Your task to perform on an android device: Open the Microsoft Word app and edit the document then change the text "I love cooking food for my family."
Image 0: 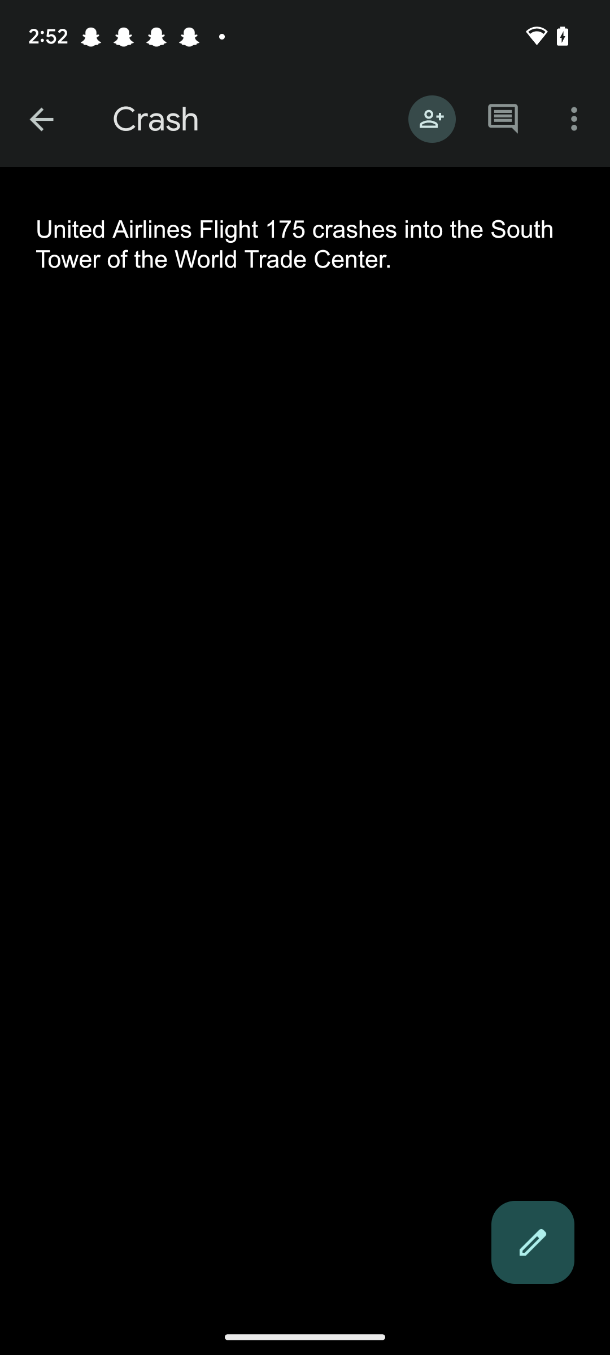
Open the Microsoft Word app
Step 0: open app "Word"
Image 1: 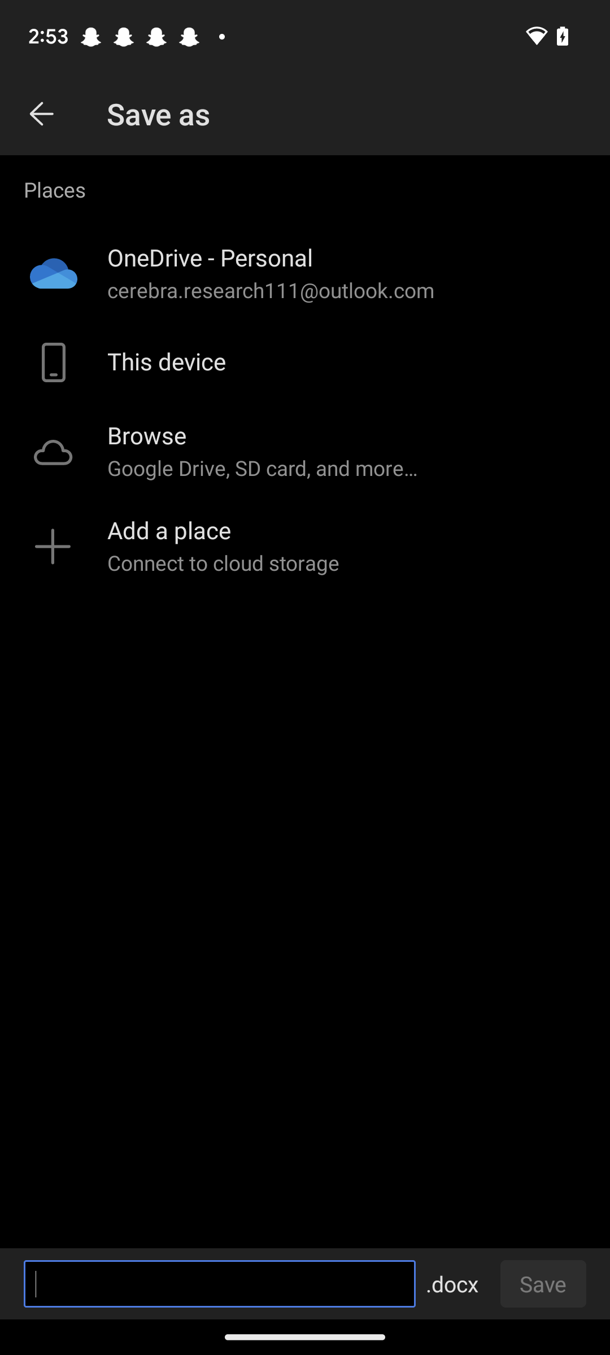
Go back to the previous screen
Step 1: press back button
Image 2: 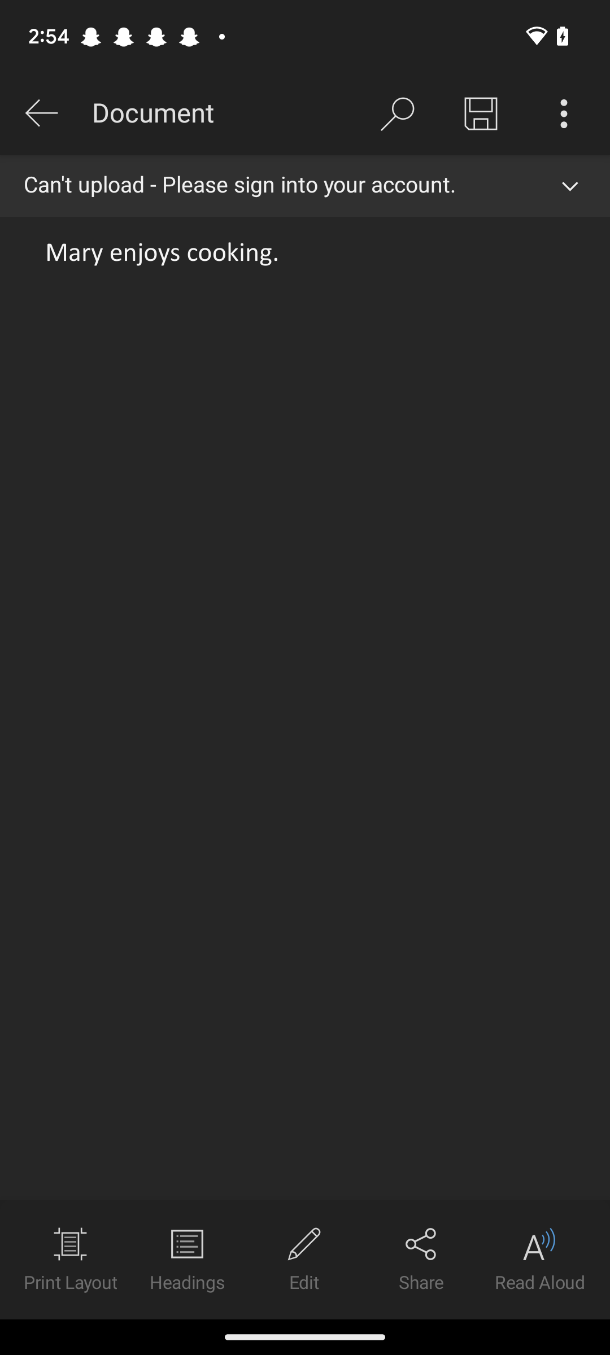
click on the edit option at the bottom of the screen
Step 2: click (304, 1259)
Image 3: 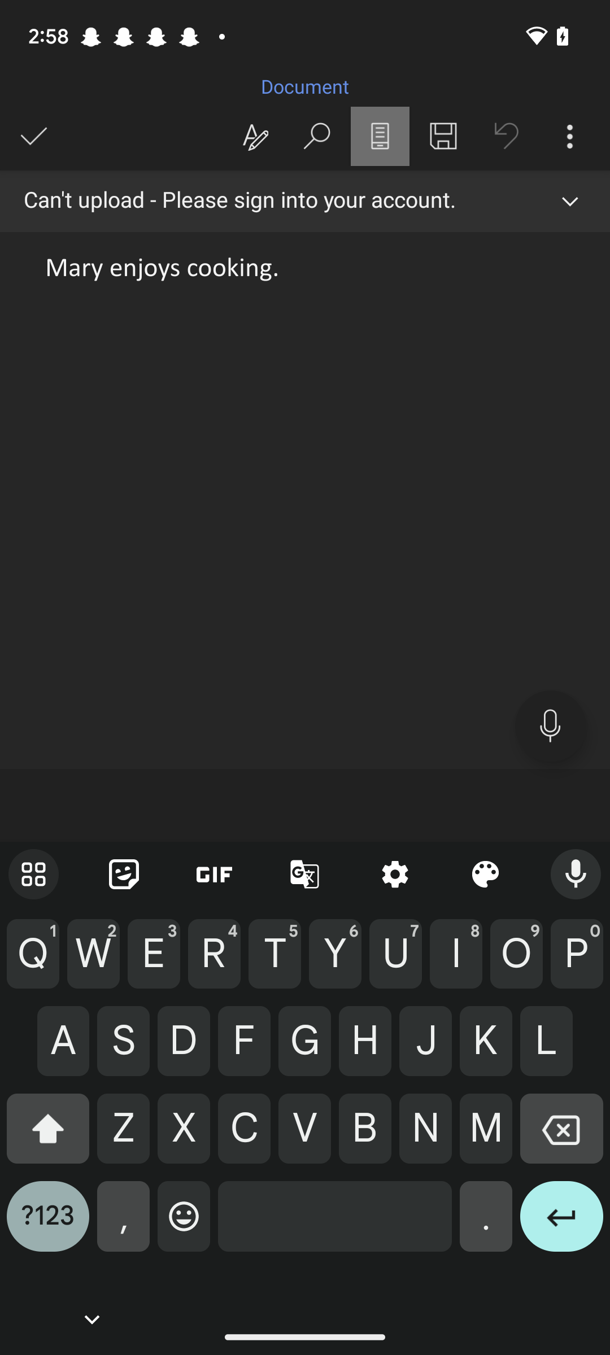
Change the text to "I love cooking food for my family."
Step 3: type "I love cooking food for my family."